Your task to perform on an android device: I want to compare the price of this Van Heusen Shirt with others.
Image 0: 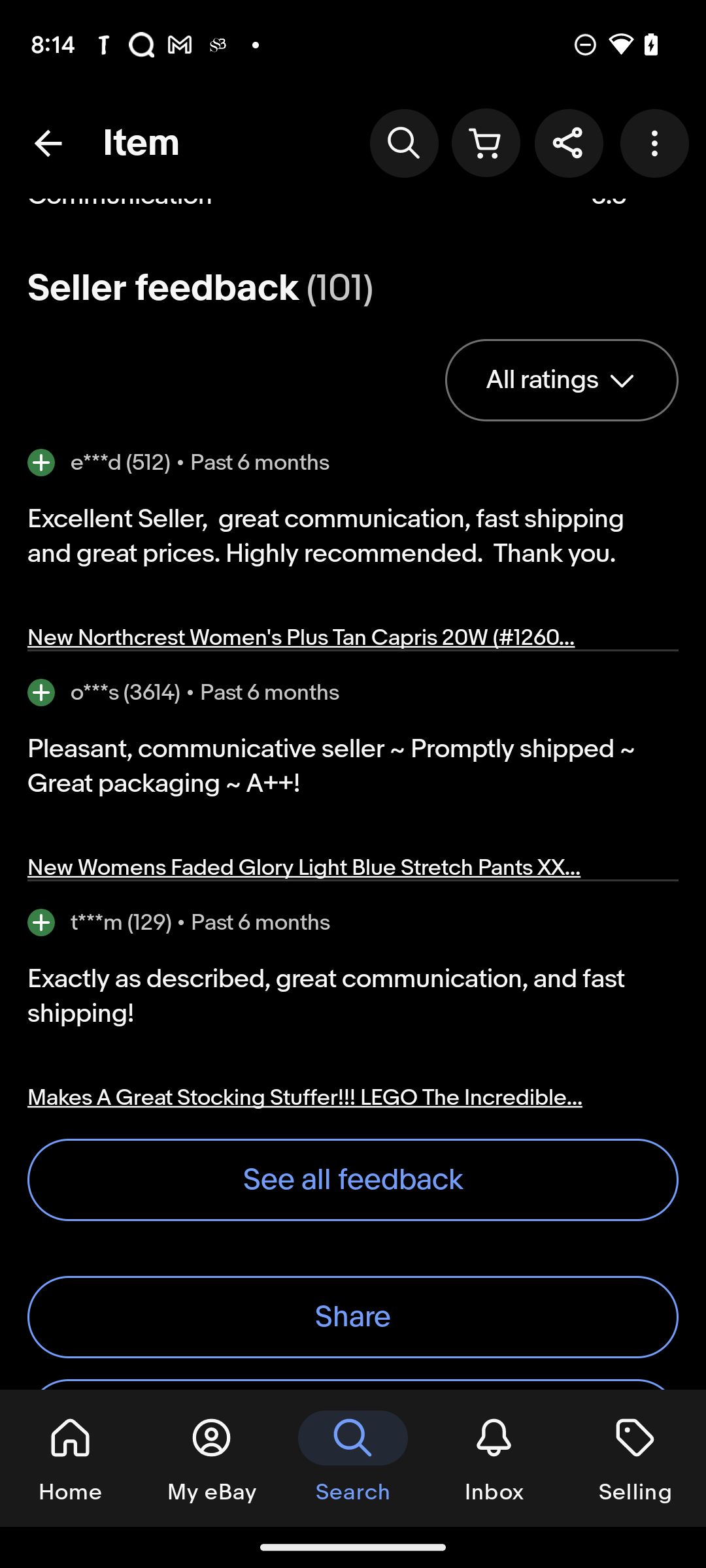
Swipe up to view more options.
Step 0: scroll down
Image 1: 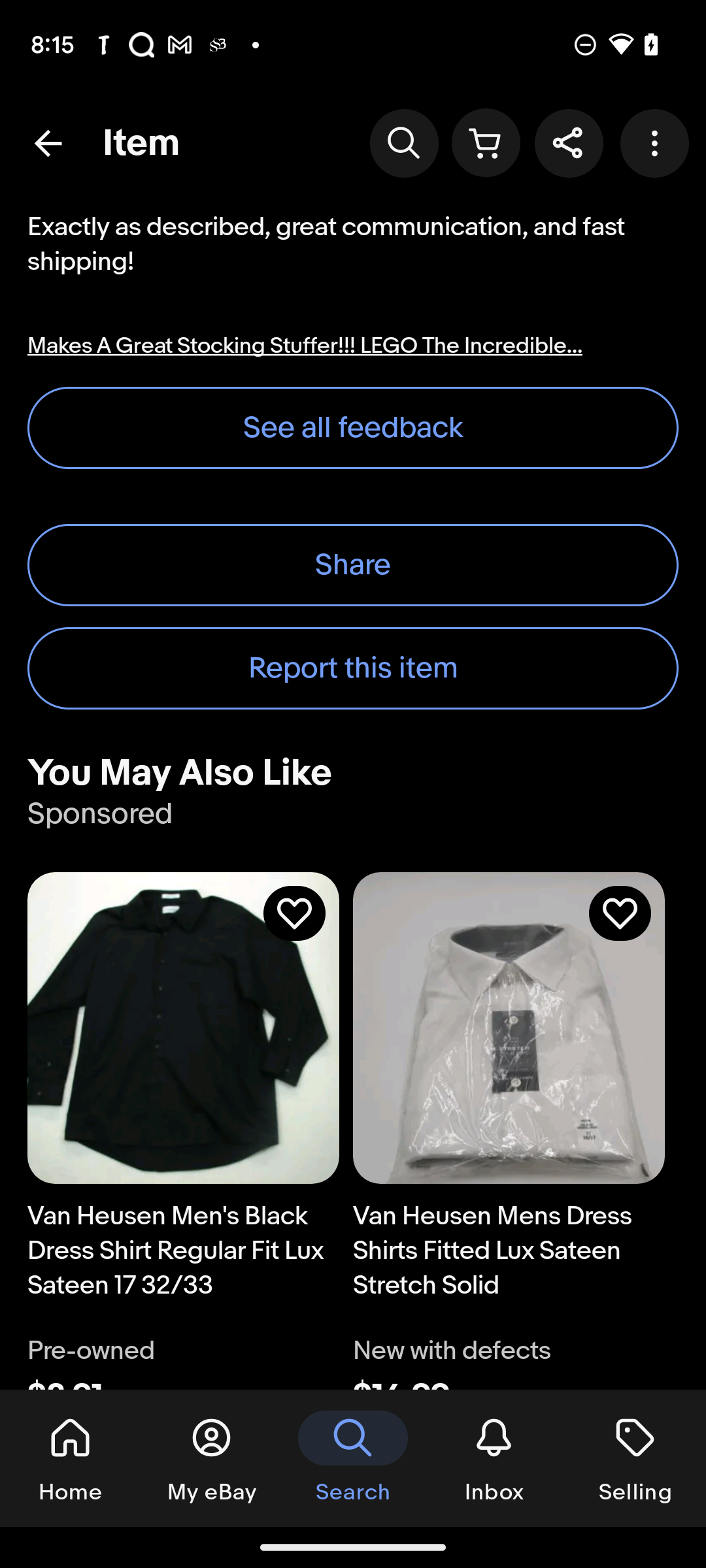
Swipe up to view more options.
Step 1: scroll down